Your task to perform on an android device: In Spendee App,track the spendings on the shopping
Image 0: 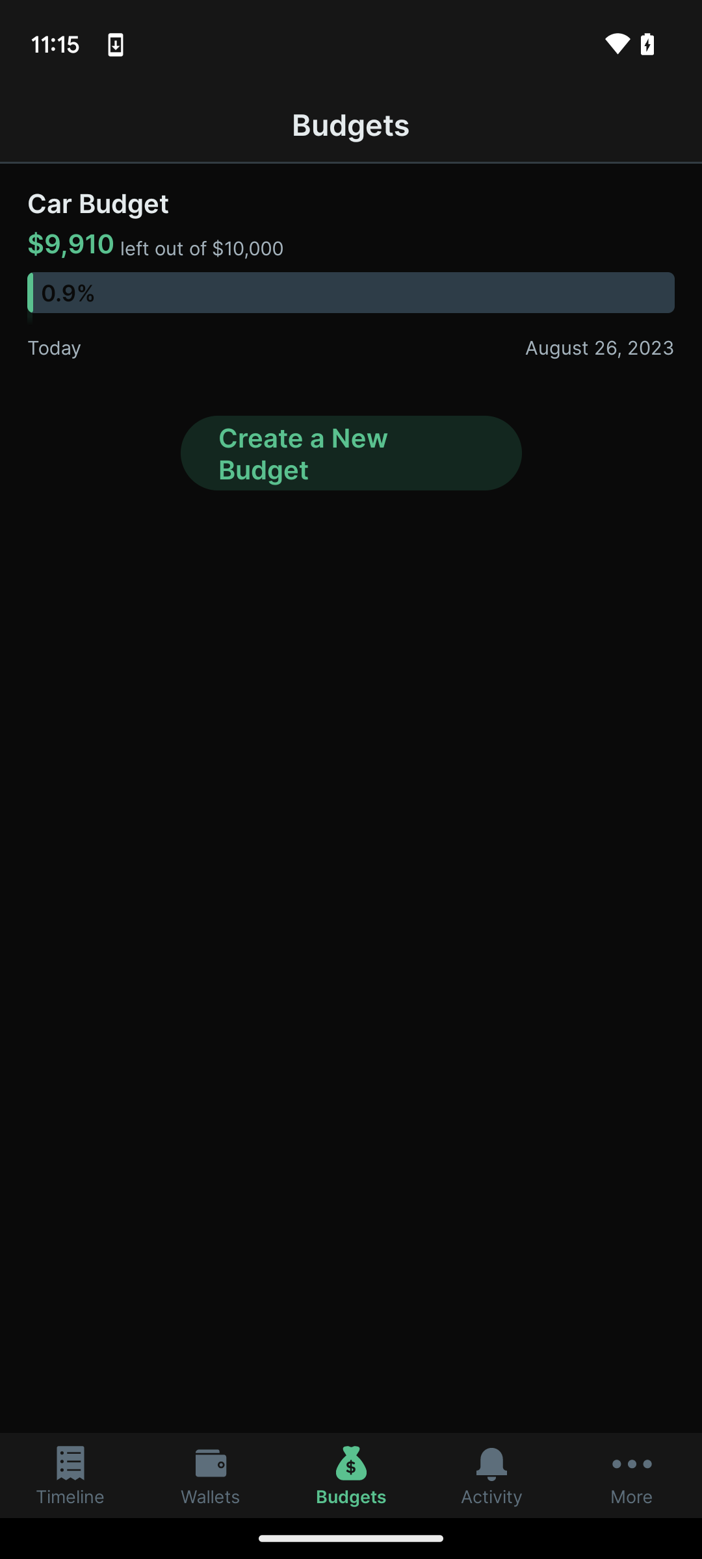
Click on the Timeline tab at the bottom left corner
Step 0: click (70, 1475)
Image 1: 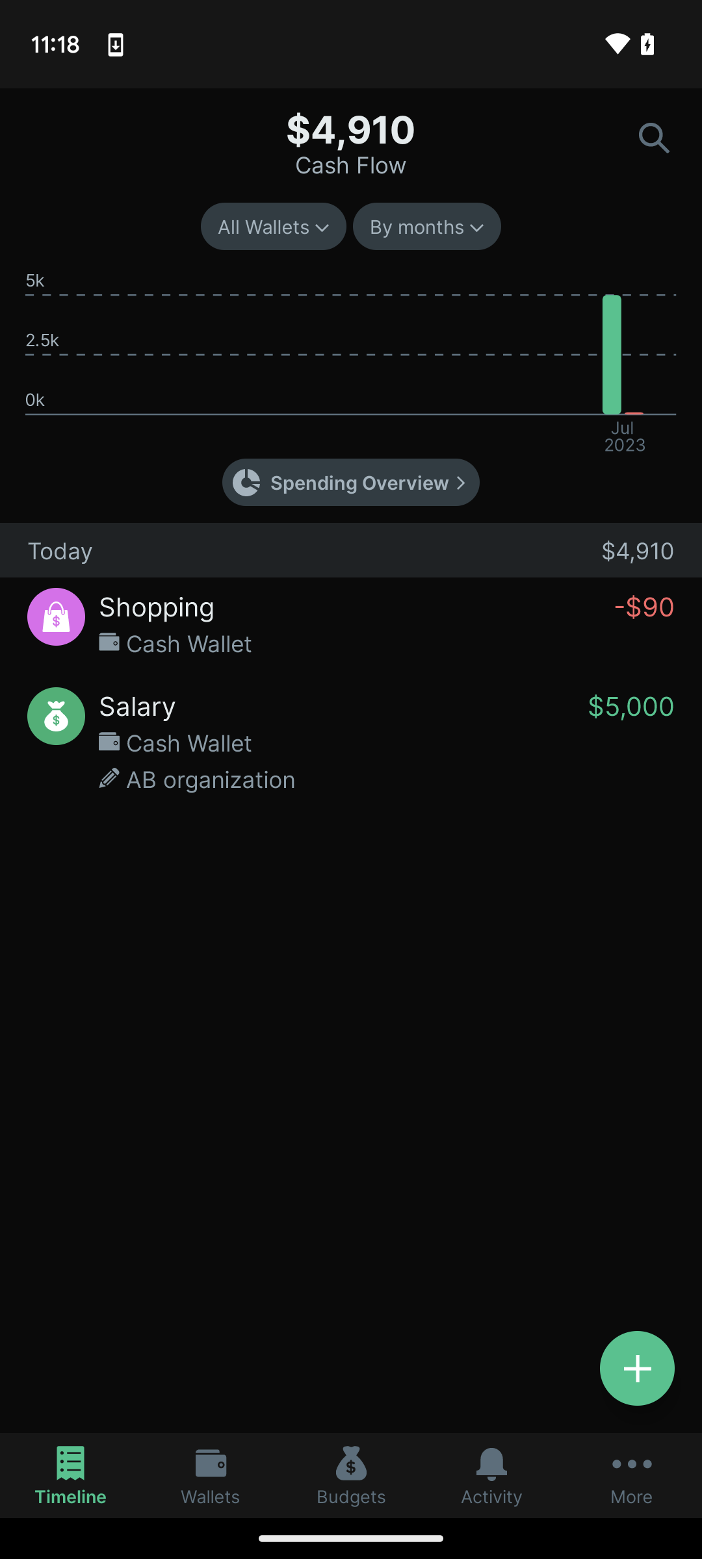
Click on the Spending overview
Step 1: click (359, 483)